Your task to perform on an android device: Open the EaseMyTrip app and search for the Le Roi Express Hotel in Delhi from August 1–23 to August 5–23
Image 0: 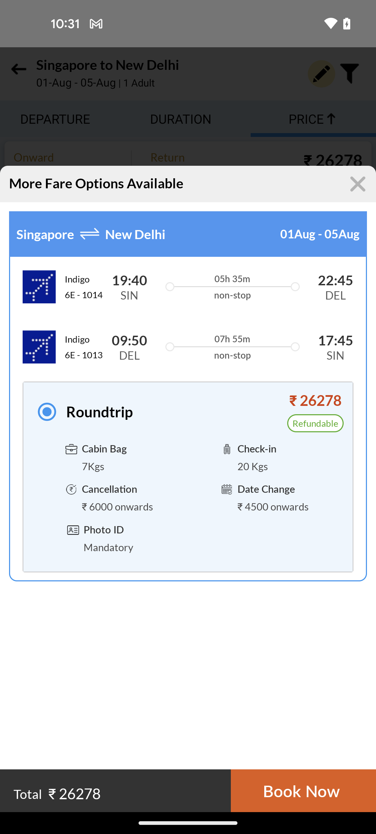
Go back to the previous page
Step 0: press back button
Image 1: 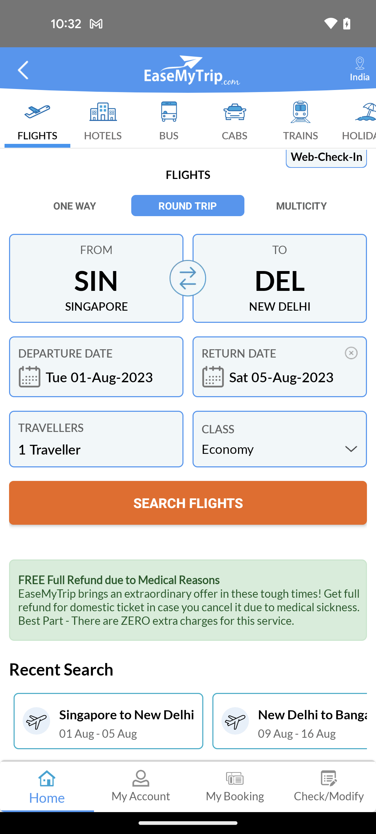
Click on the hotels option
Step 1: click (103, 120)
Image 2: 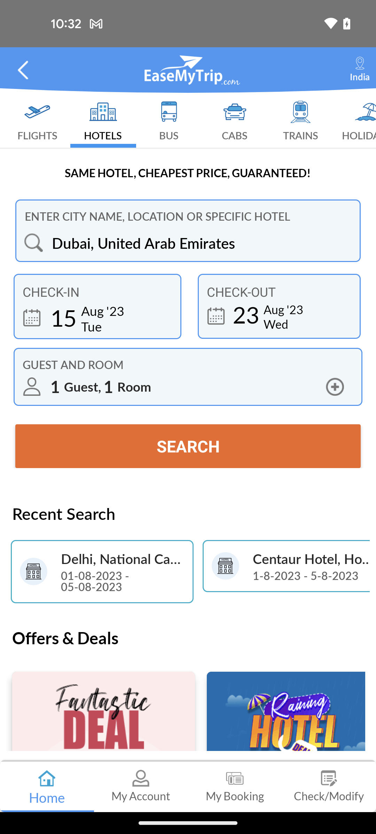
Tap on the destination search bar
Step 2: click (202, 243)
Image 5: 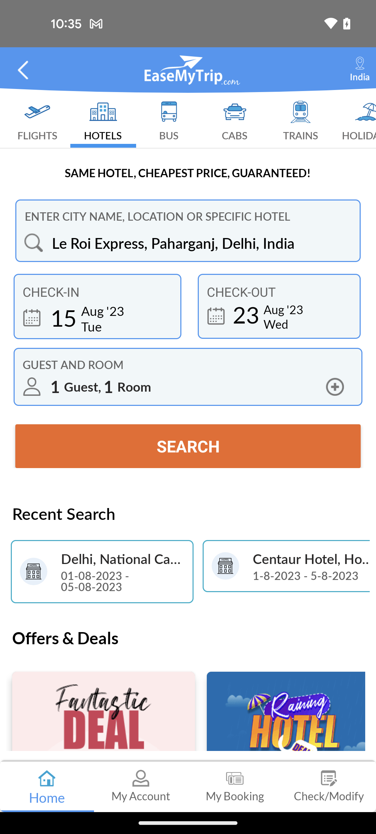
Tap on the check in date section
Step 5: click (31, 317)
Image 6: 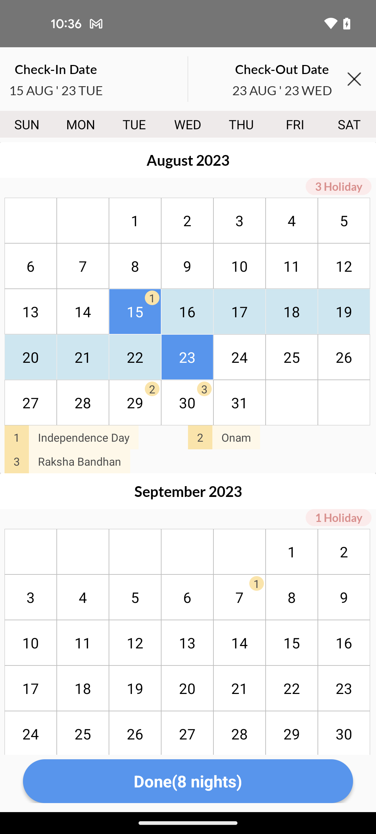
Select check in date 1 august
Step 6: click (135, 220)
Image 7: 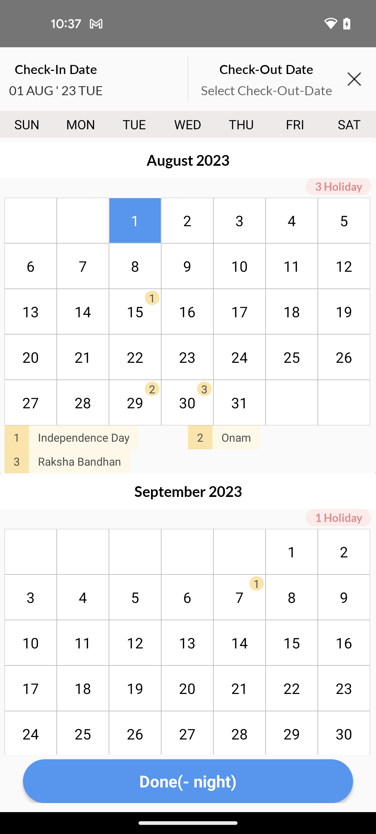
Select check out date 5 august
Step 7: click (344, 220)
Image 8: 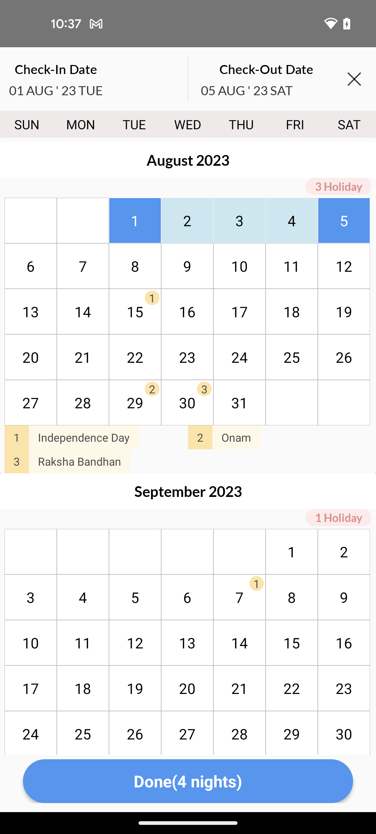
Click on the done button at the bottom of the screen
Step 8: click (188, 781)
Image 9: 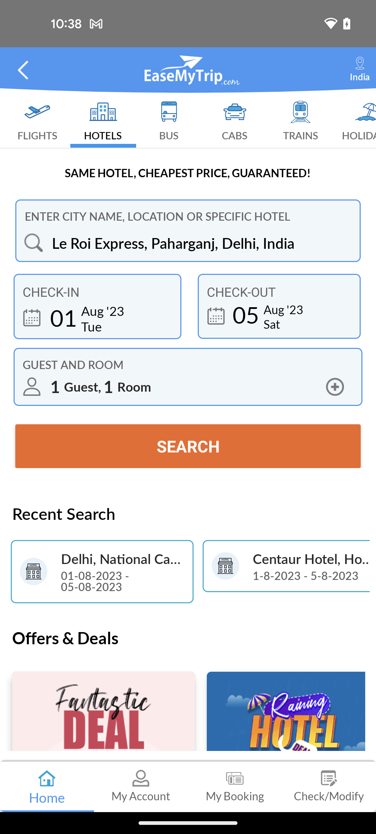
Click on the search button
Step 9: click (188, 446)
Image 10: 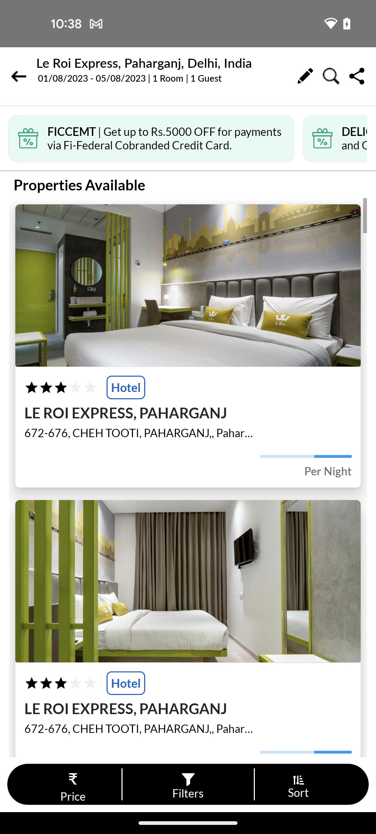
Click on the search button
Step 10: wait
Image 11: 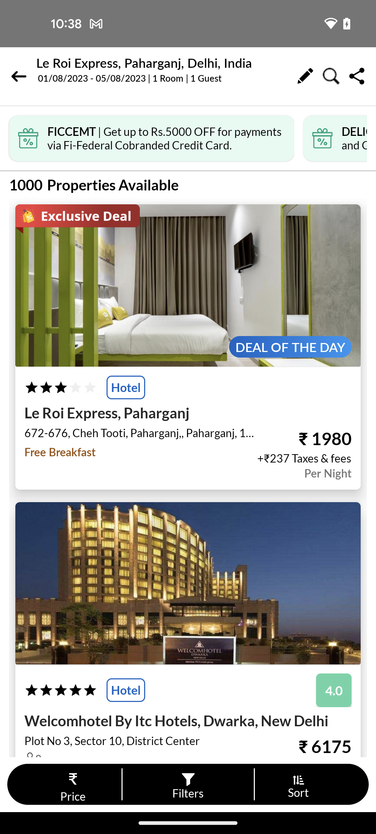
Tap on Le Roi express hotel
Step 11: click (188, 285)